Your task to perform on an android device: Open Sound Recorder Plus app, Start a recording for a minimum of 20 seconds and stop the recording
Image 0: 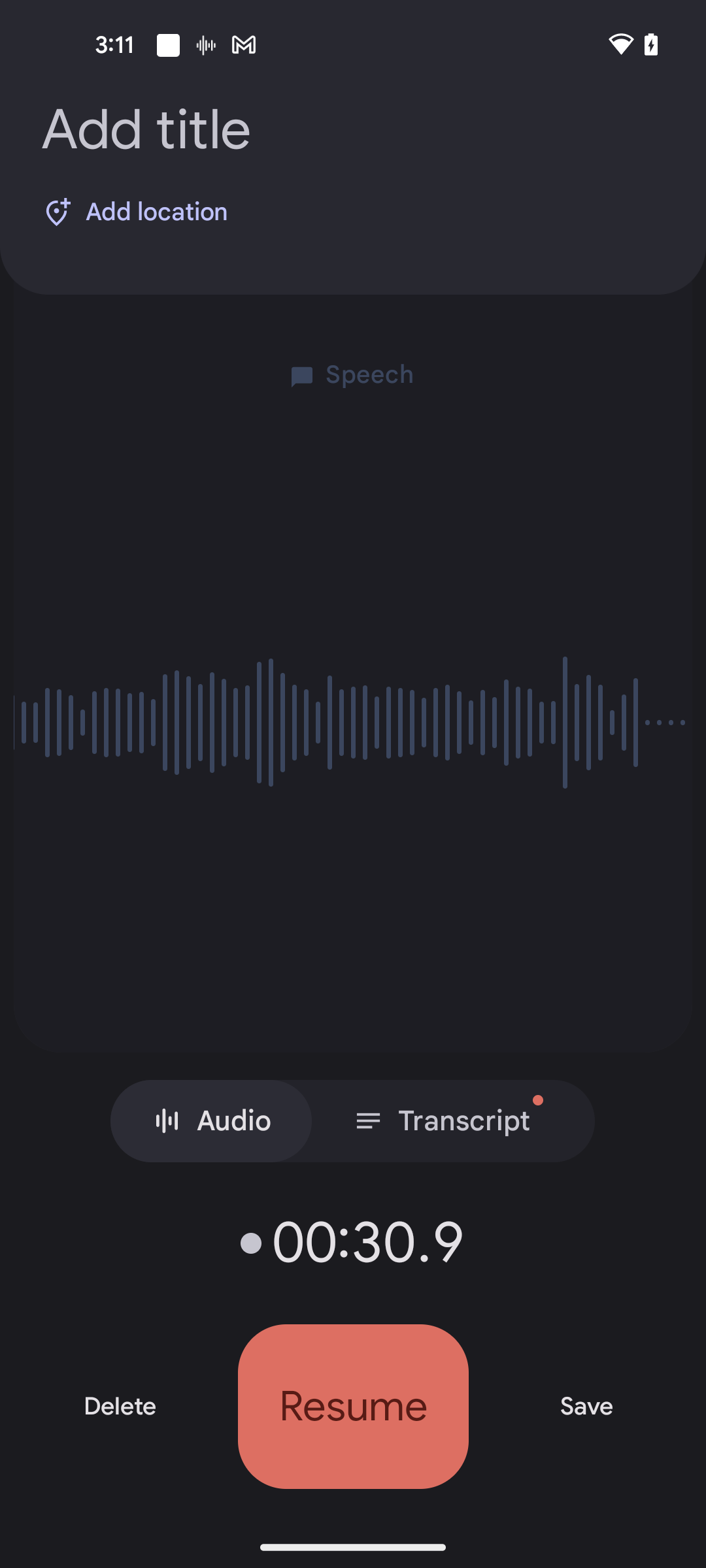
Open Sound Recorder Plus app
Step 0: open app "Sound Recorder Plus"
Image 1: 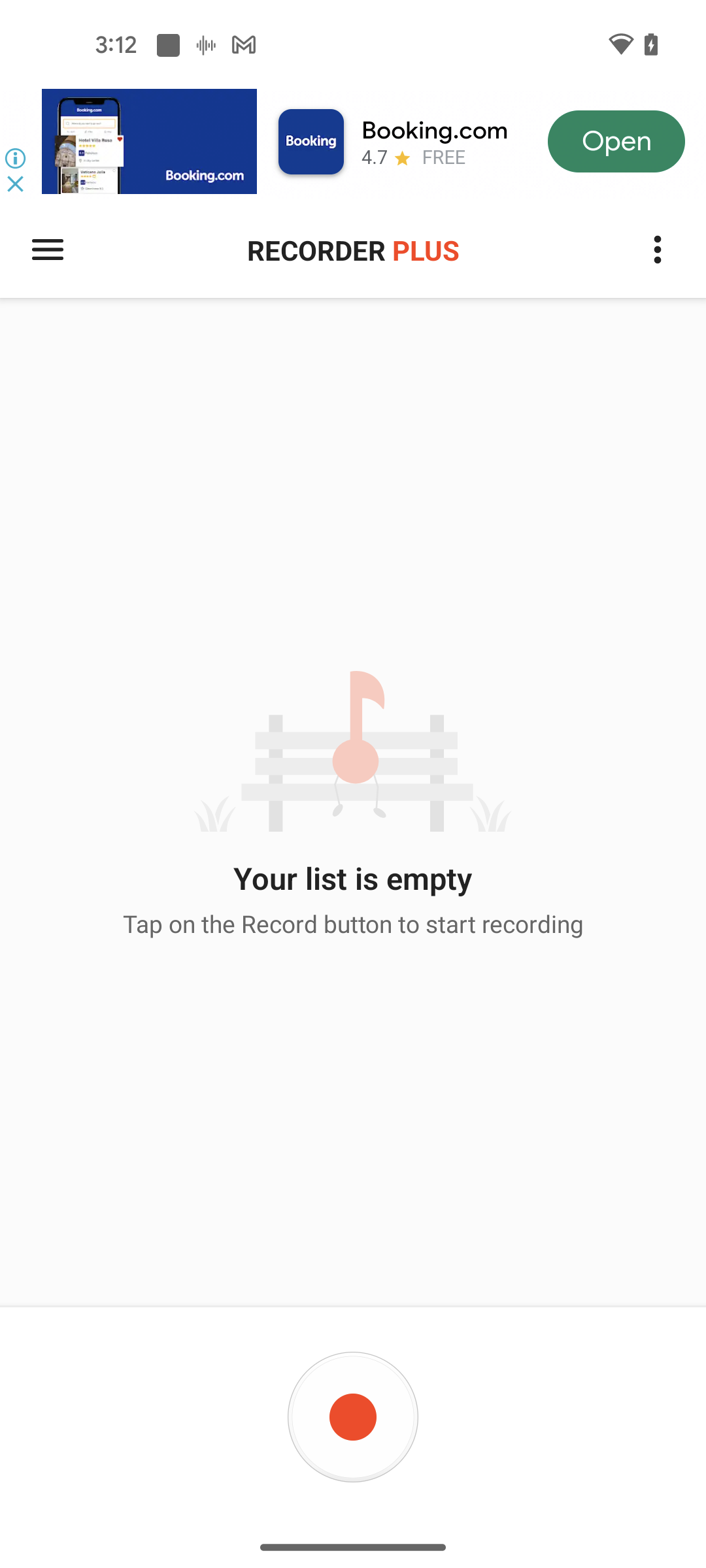
Click on the start button
Step 1: click (348, 1420)
Image 2: 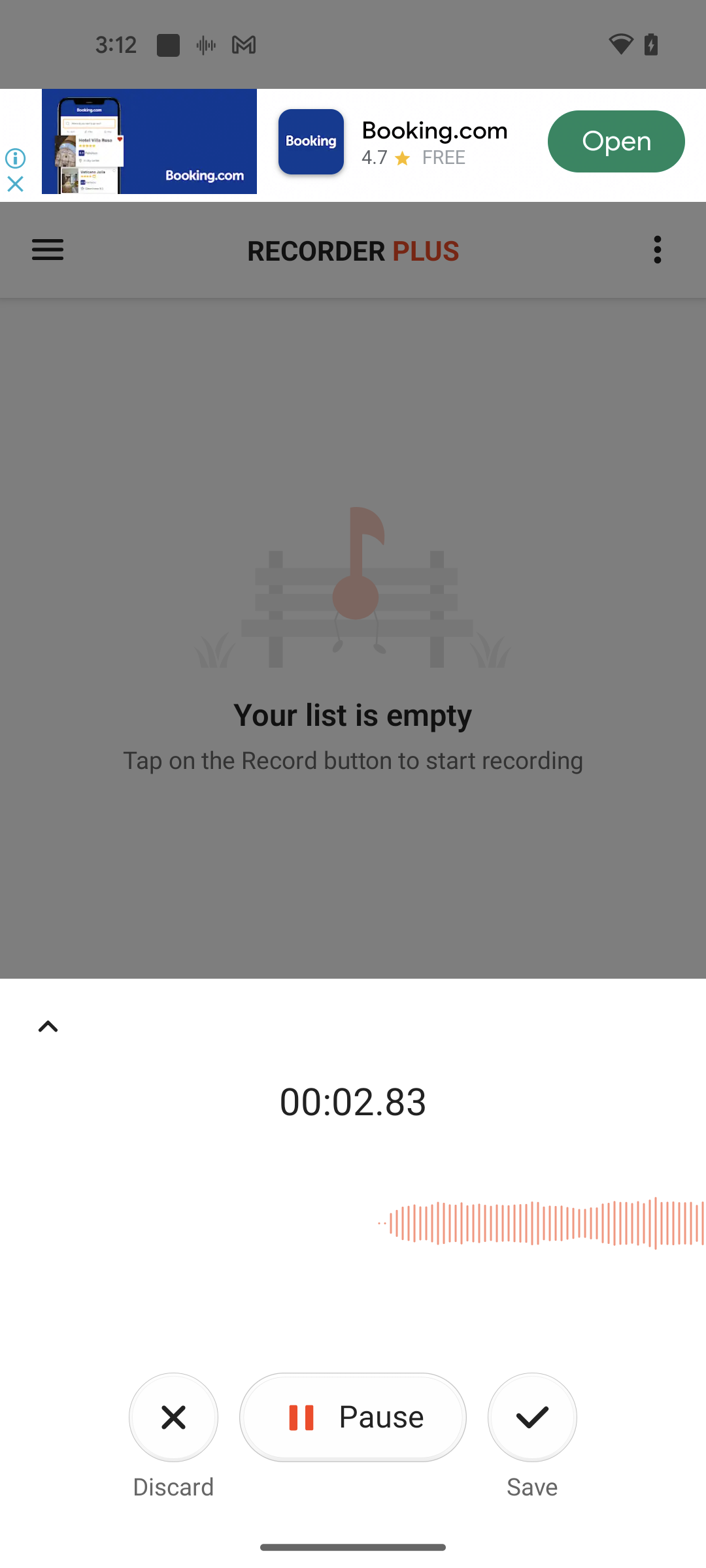
Click on the Pause button
Step 2: click (297, 1413)